Your task to perform on an android device: In the Flipkart  app, I trust the wipro brand because I've used their  Decor light for four years; therefore, I still want to search for a Decor light  made by the wipro brand because I need to change room light .
Image 0: 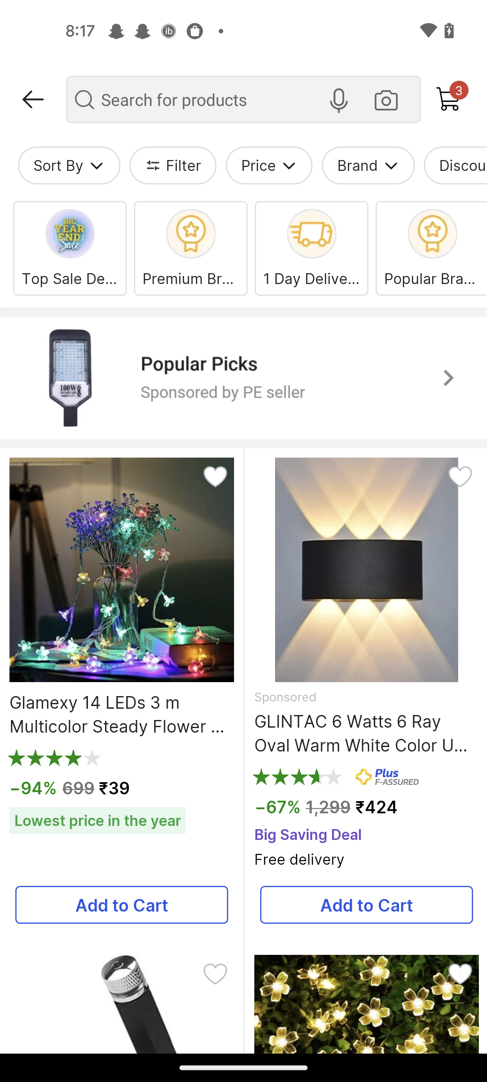
Click on the Filters tab
Step 0: click (184, 165)
Image 1: 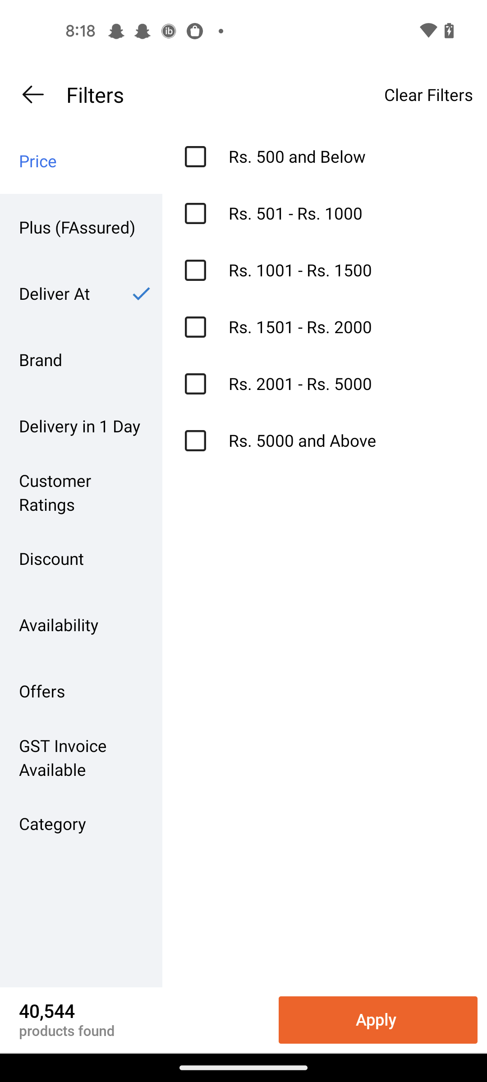
Click on the Brand option
Step 1: click (81, 359)
Image 2: 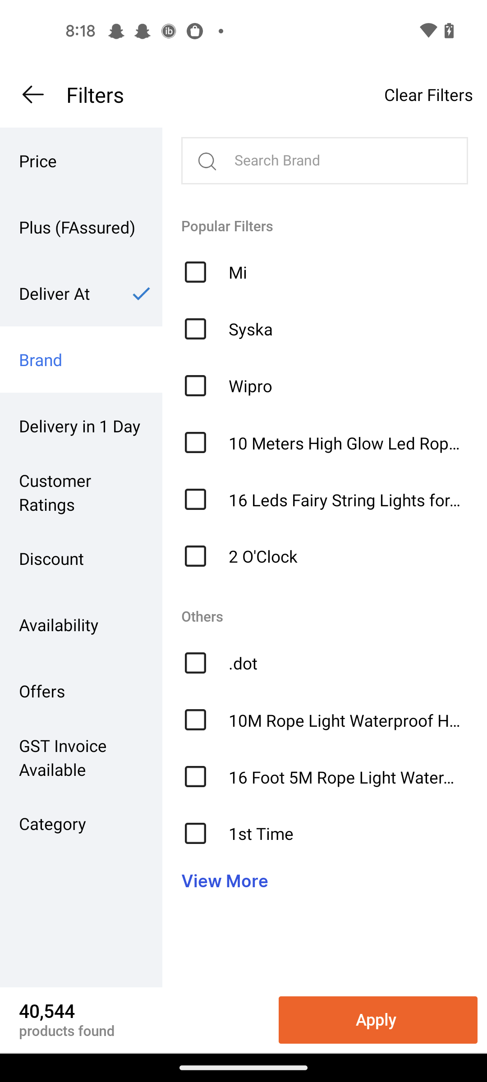
Click on the wipro option
Step 2: click (195, 385)
Image 3: 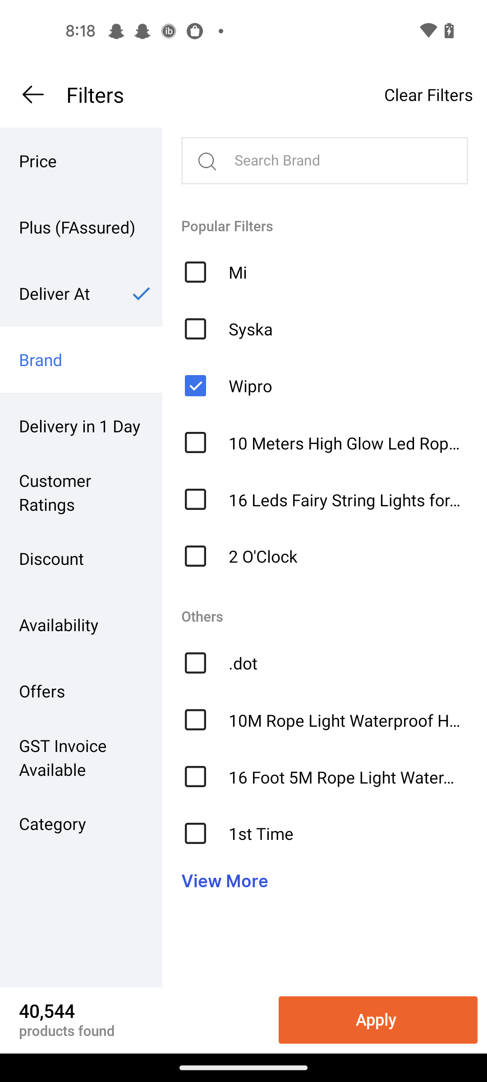
Click on the Apply tab
Step 3: click (378, 1020)